Your task to perform on an android device: I want to view the historical exchange rates of the USD to EUR over the last five years using the Xe app.
Image 0: 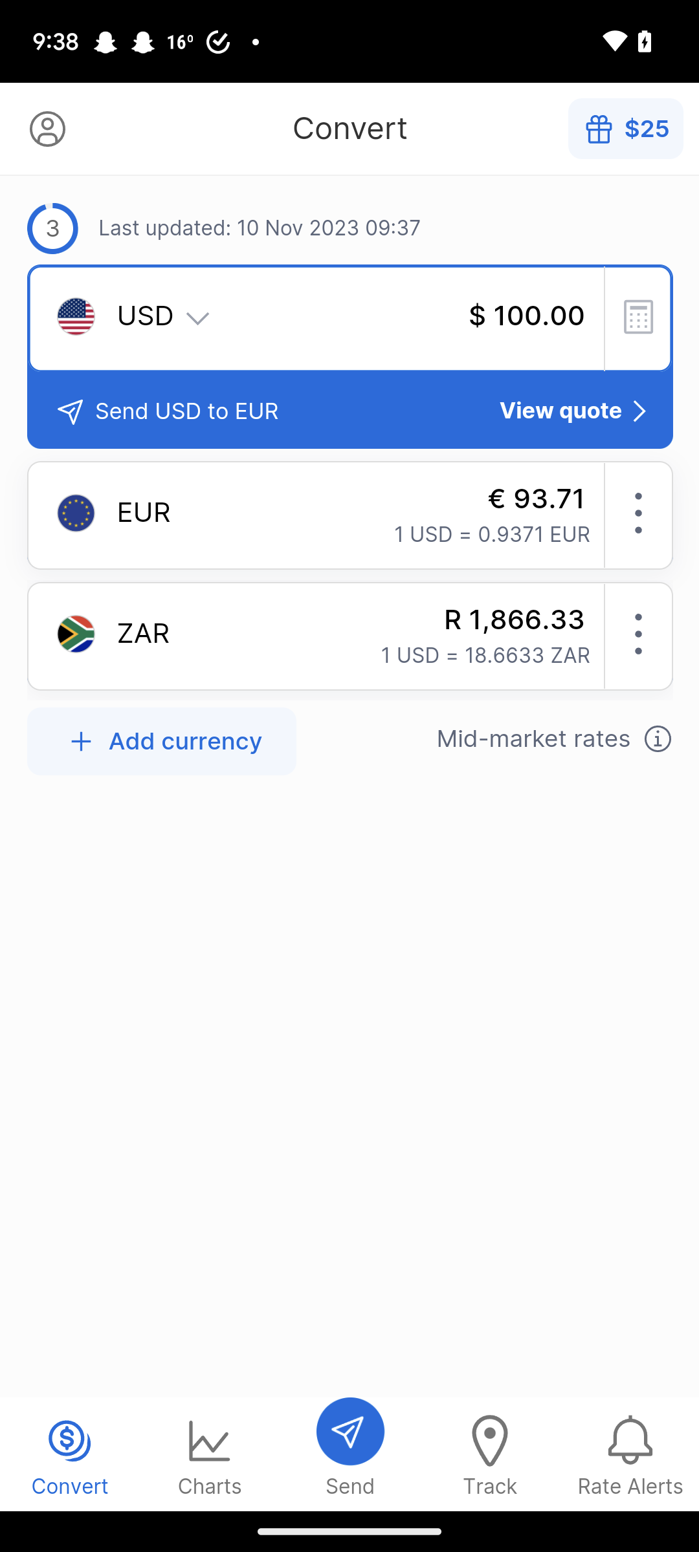
Click on the charts tab at the bottom of the screen
Step 0: click (210, 1454)
Image 1: 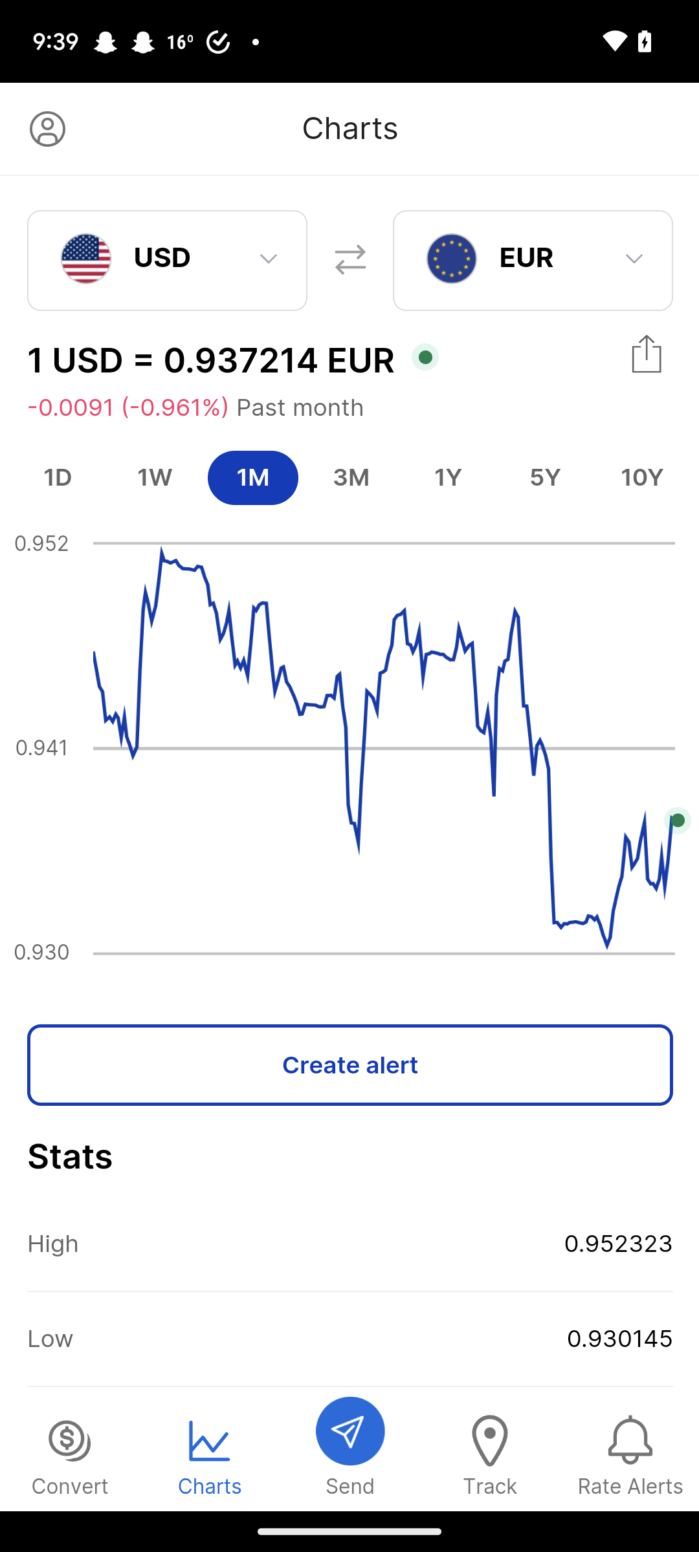
Click on the 5Y tab
Step 1: click (544, 477)